Your task to perform on an android device: I like the structure of the house available for sale at $599,000, so view all the details of this house for me on the Trovit Homes app. 
Image 0: 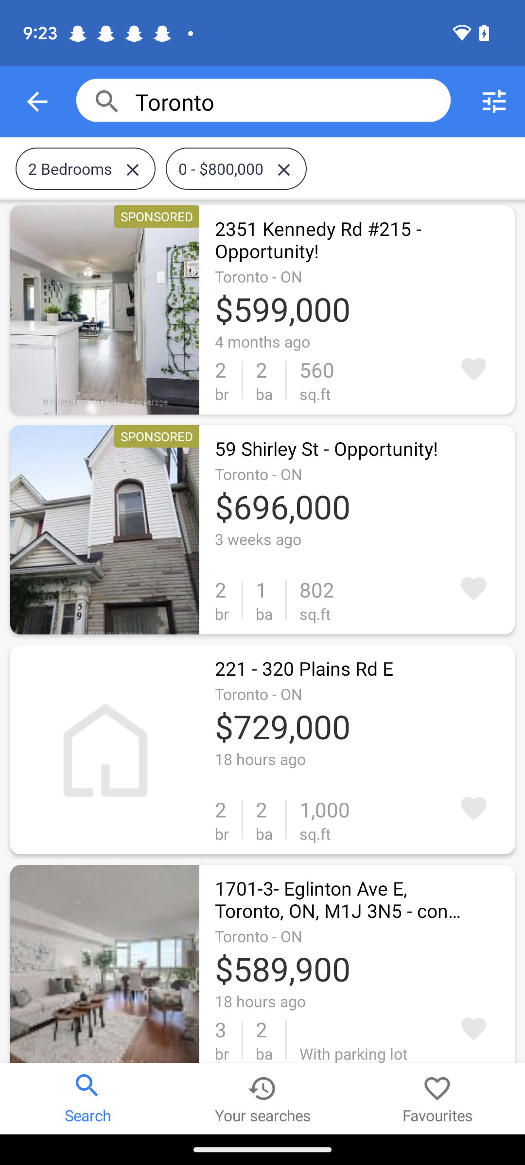
Click on the First image.
Step 0: click (105, 310)
Image 1: 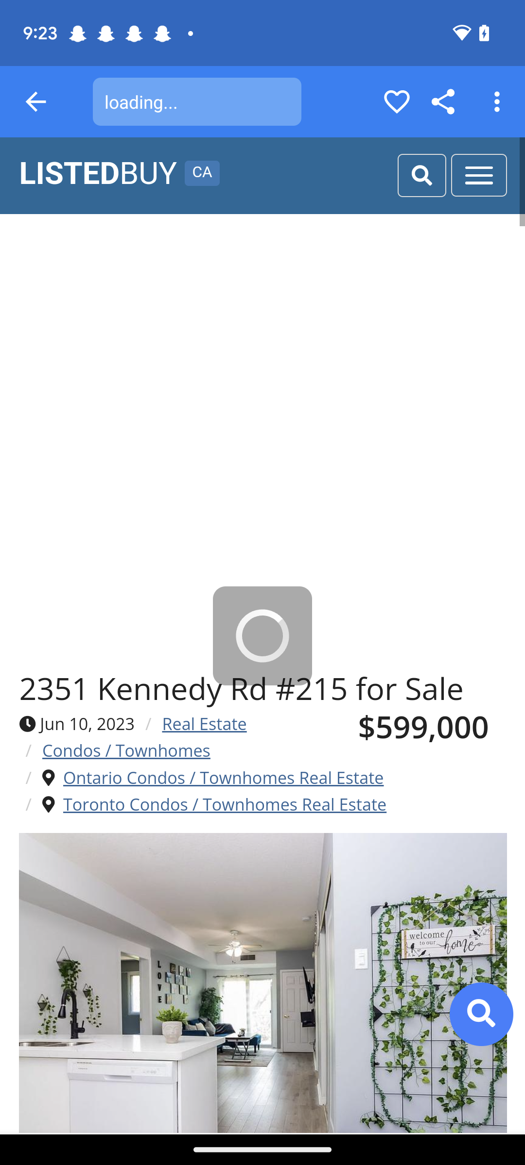
Scroll Up to view the details.
Step 1: scroll down
Image 2: 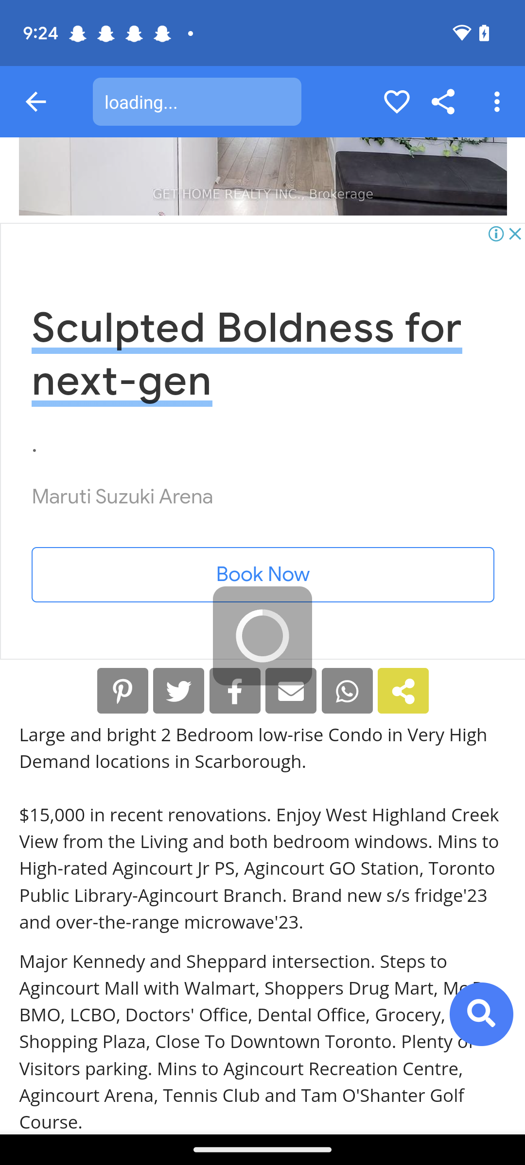
Scroll Up to view the details.
Step 2: scroll down
Image 3: 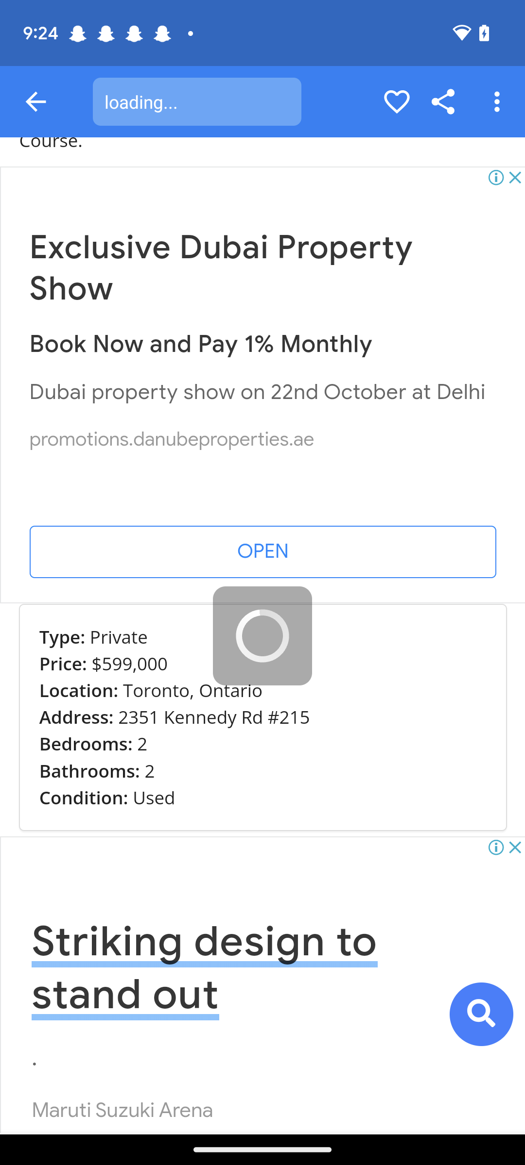
Scroll Up to view the details.
Step 3: scroll down